Your task to perform on an android device: I want to search for hotels in Hawaii.
Image 0: 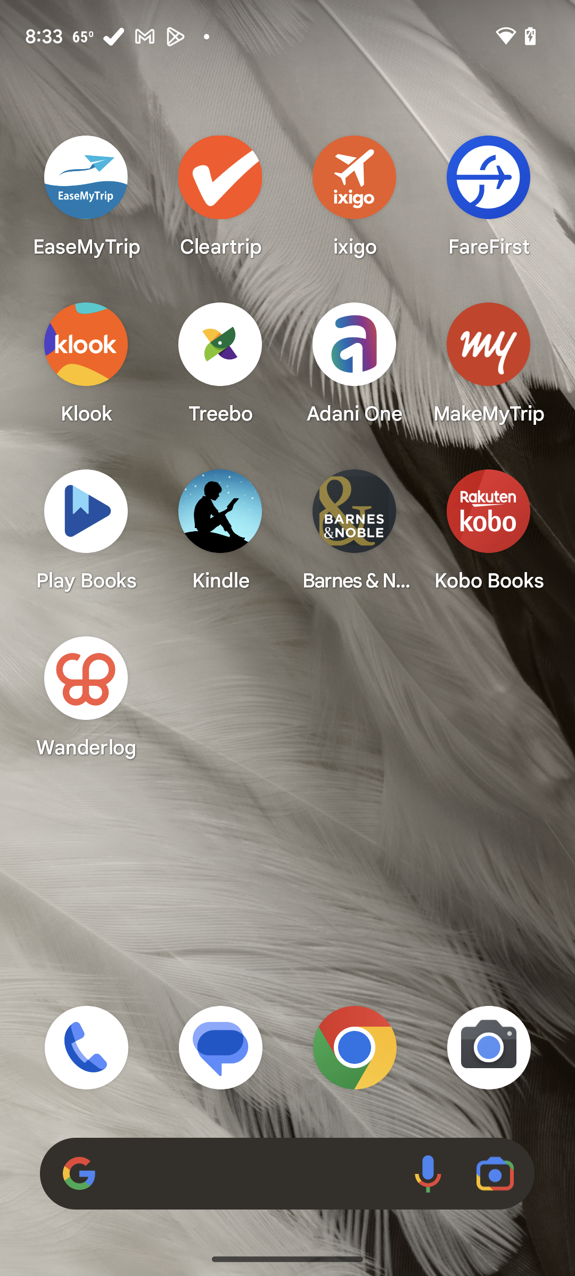
Open wanderlog app
Step 0: open app "Wanderlog"
Image 1: 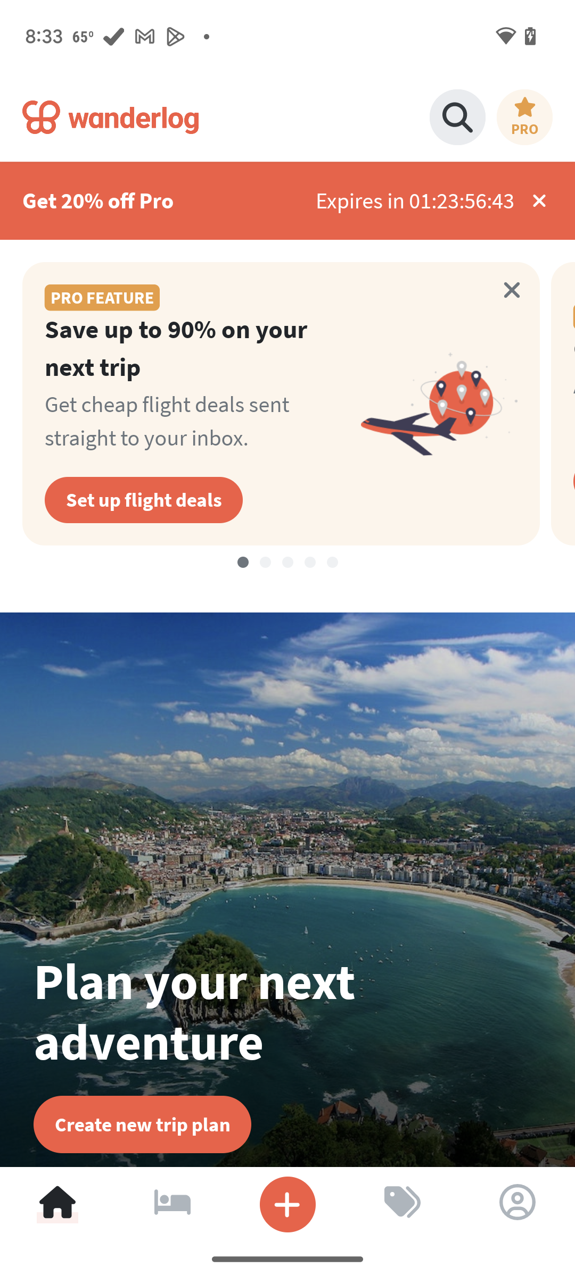
Click on the hotel icon
Step 1: click (168, 1202)
Image 2: 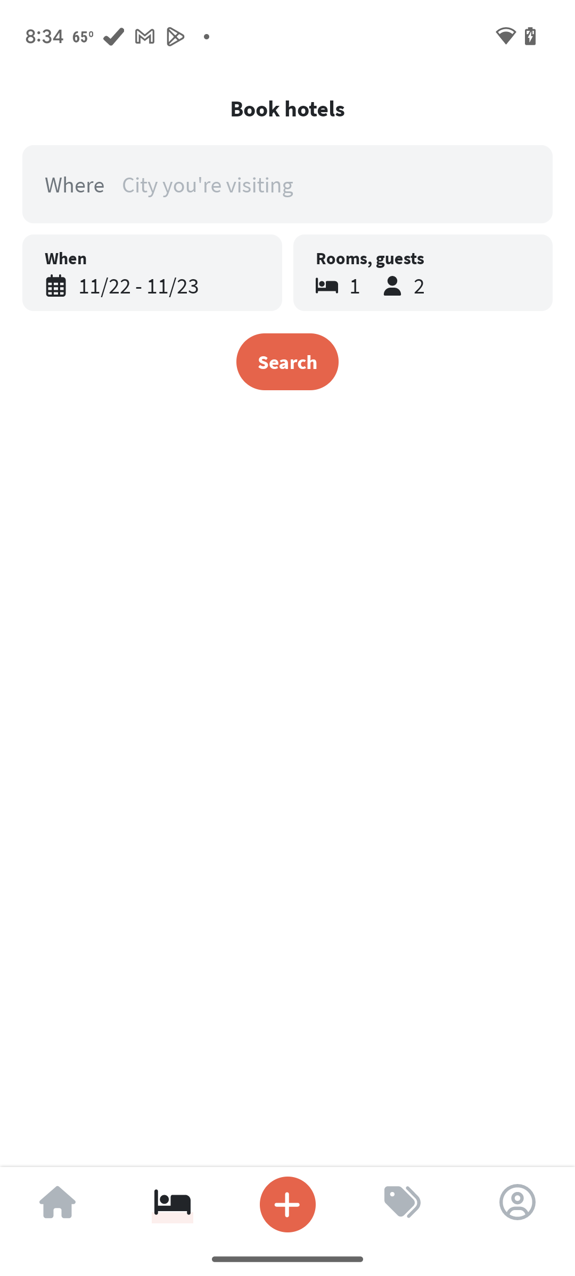
Click on where
Step 2: click (120, 193)
Image 3: 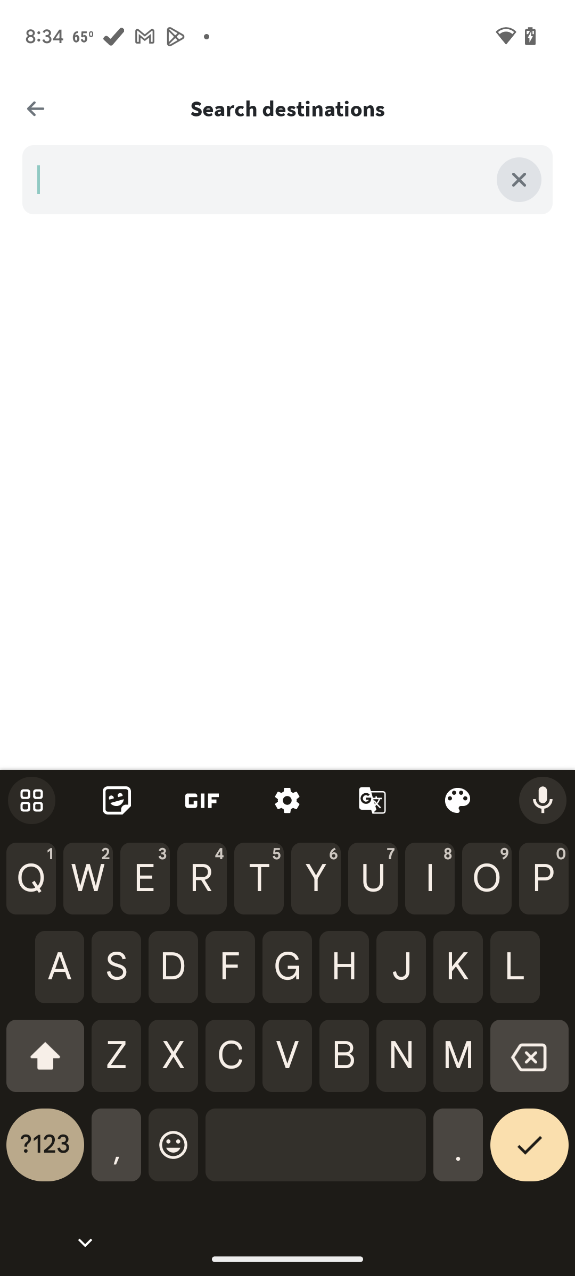
Type Hawaii
Step 3: type "Hawaii"
Image 4: 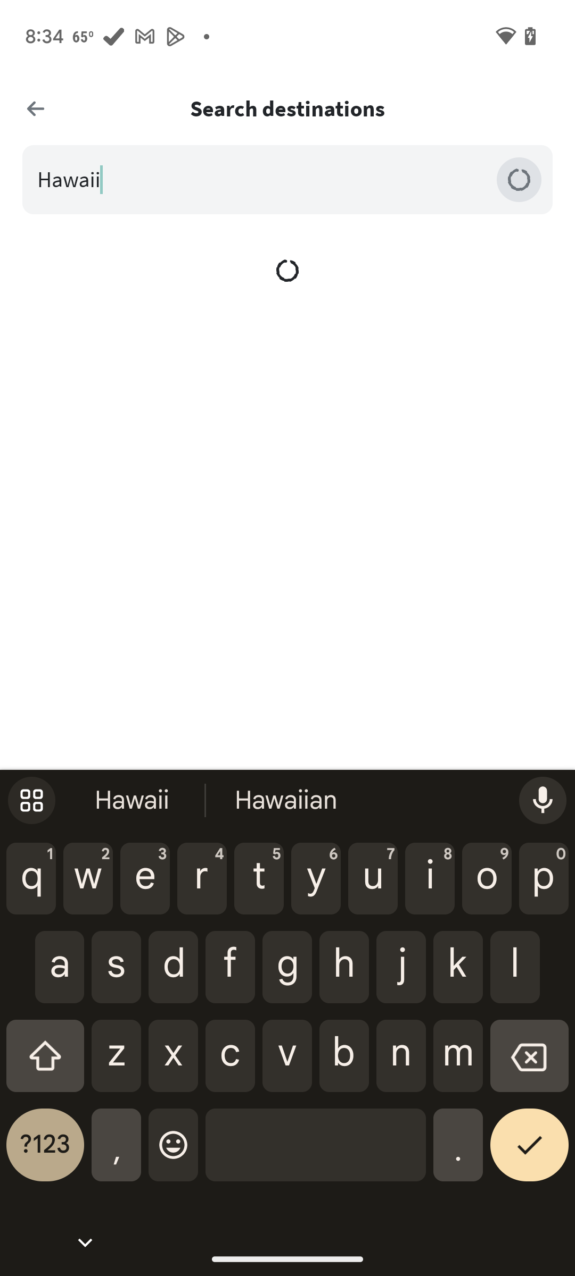
Type Hawaii
Step 4: wait
Image 5: 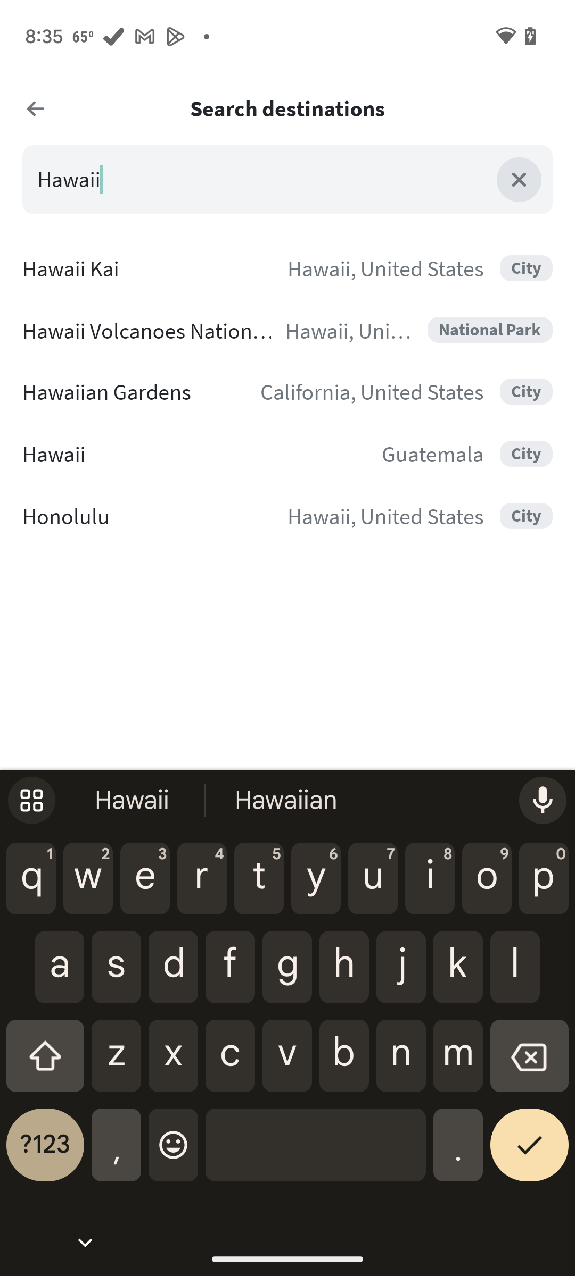
Click on Honolulu
Step 5: click (376, 516)
Image 6: 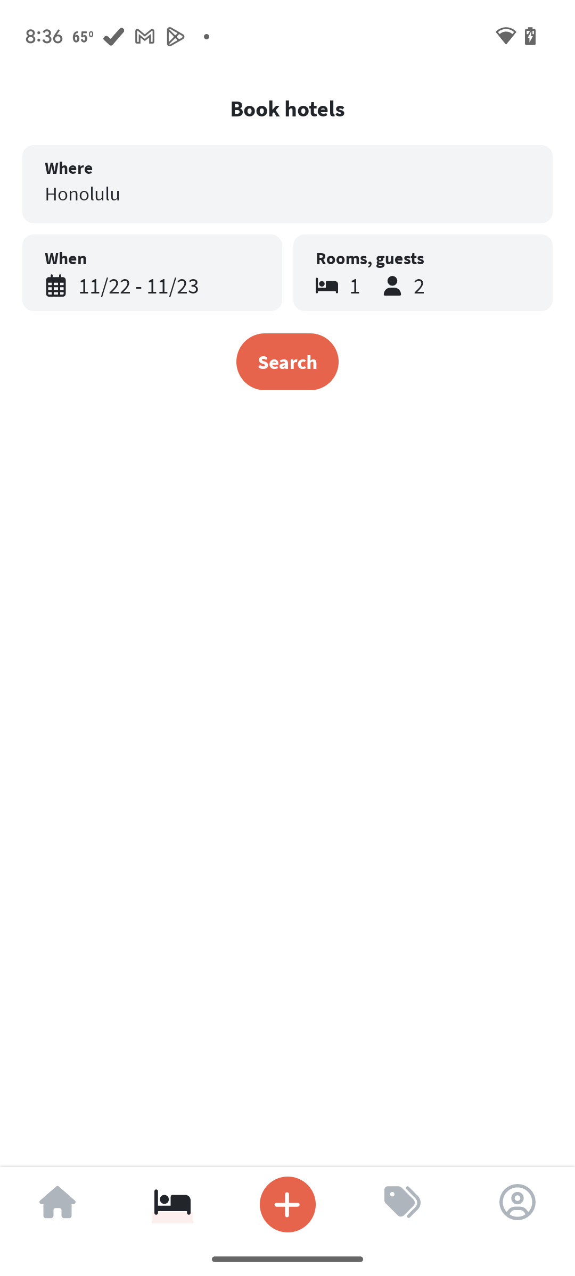
Click on search
Step 6: click (287, 362)
Image 7: 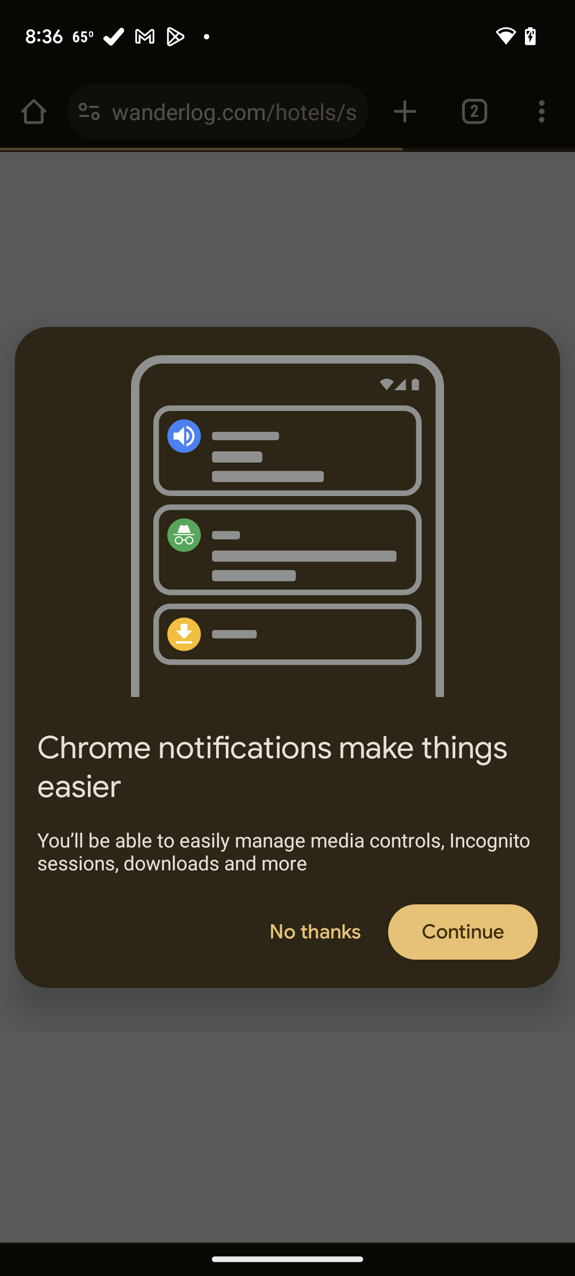
Click on continue
Step 7: click (463, 931)
Image 8: 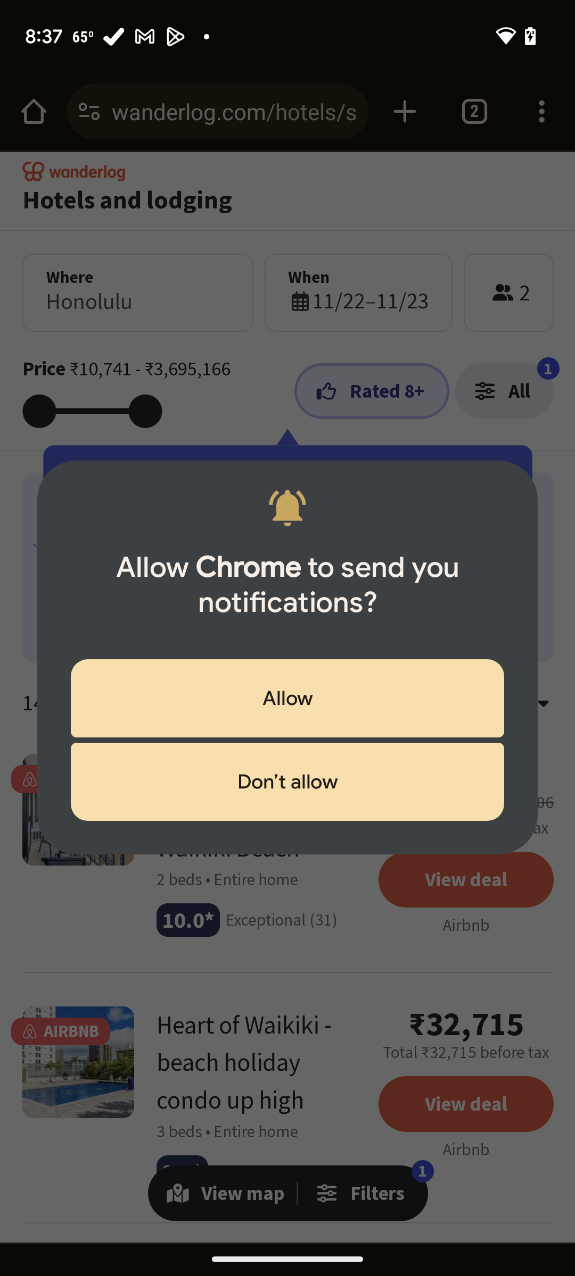
Click on don't allow
Step 8: click (287, 782)
Image 9: 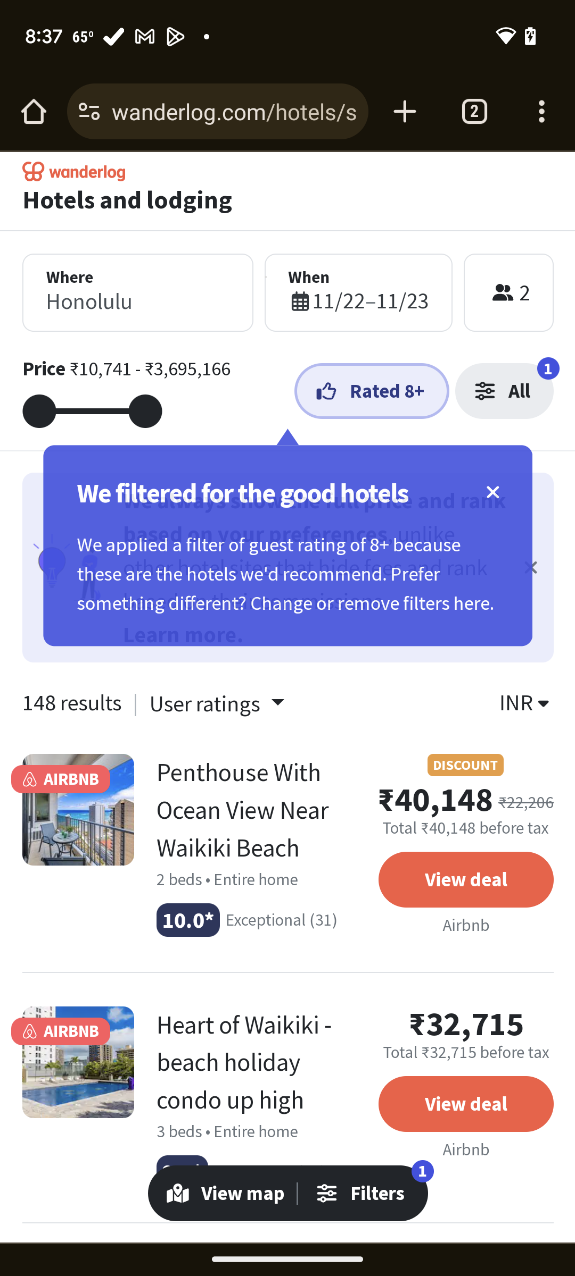
Swipe up
Step 9: scroll down